Your task to perform on an android device: Share the weather live & forecast for Shimla with dbwscratch.test.id9@gmail.com
Image 0: 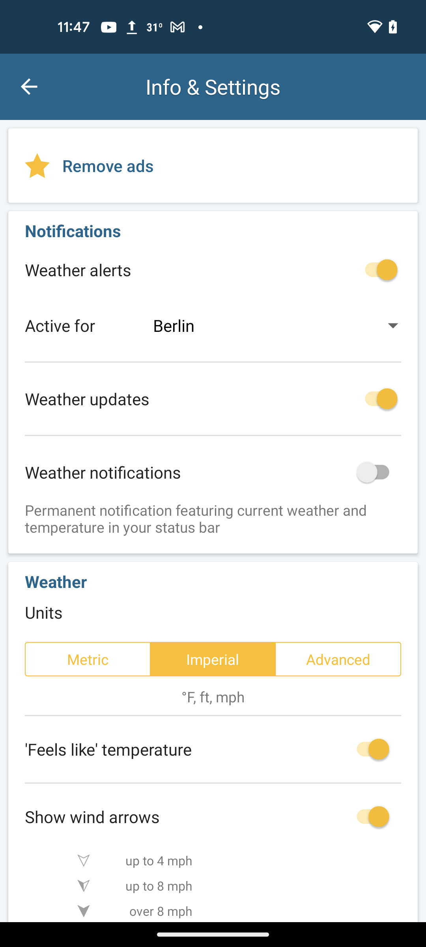
open  weather live & forecast app
Step 0: open app "Weather"
Image 1: 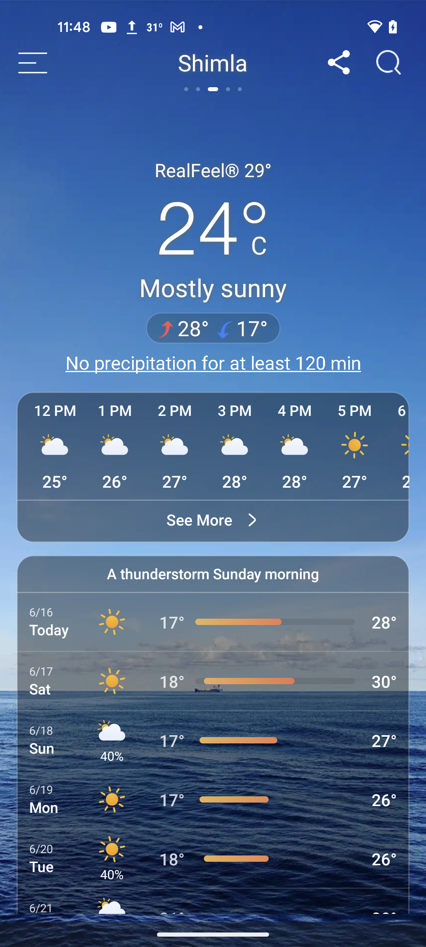
Click on the share icon at the top of the screen 
Step 1: click (339, 62)
Image 2: 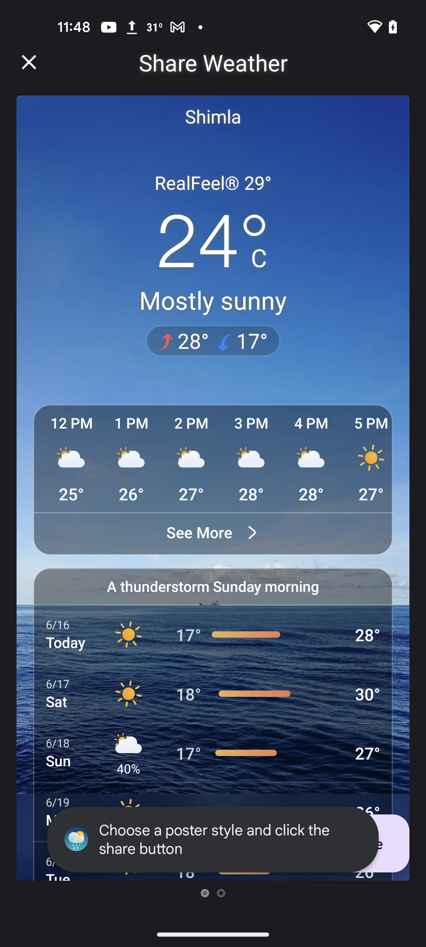
Click on the share icon at the bottom right corner of the screen 
Step 2: wait
Image 3: 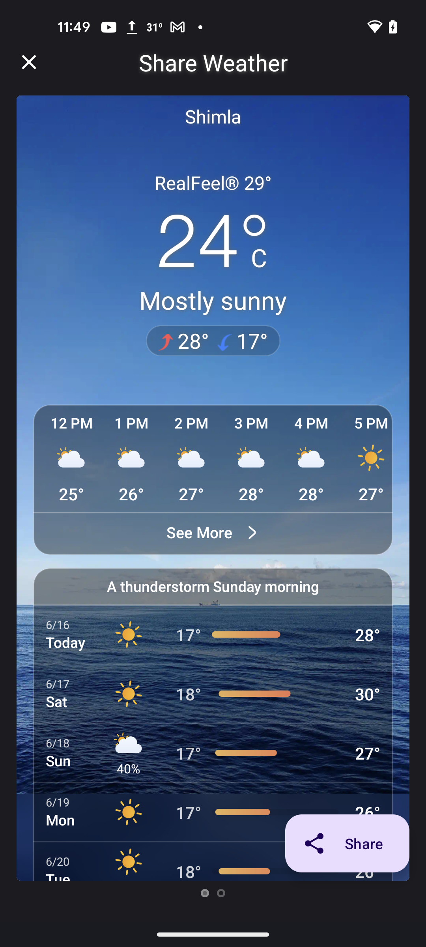
Click on the share icon at the bottom right corner of the screen 
Step 3: click (347, 843)
Image 4: 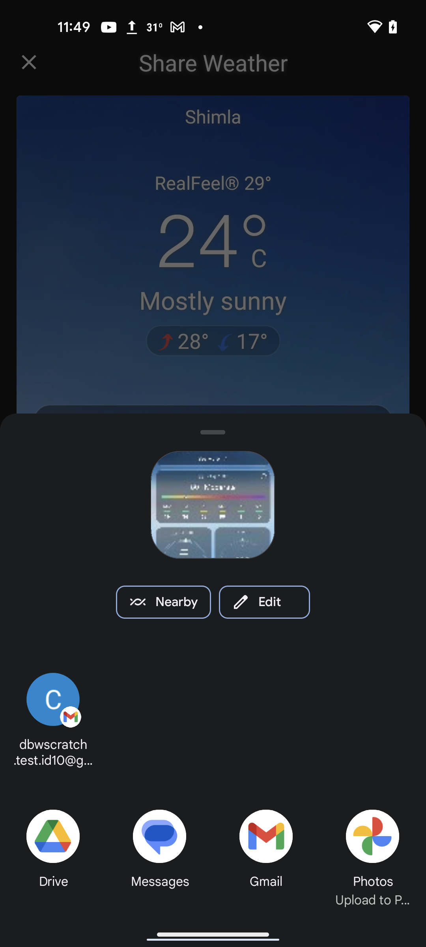
Go to the Gmail option 
Step 4: click (266, 852)
Image 5: 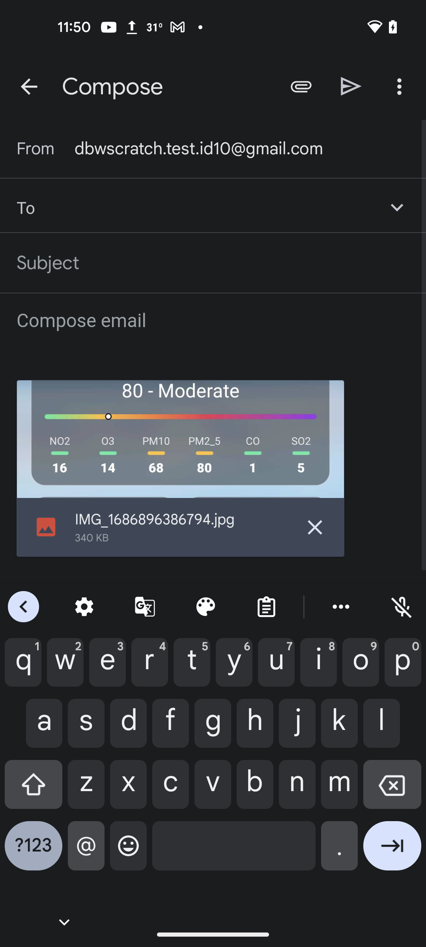
Enter the email id dbwscratch.test.id9@gmail.com
Step 5: click (212, 207)
Image 6: 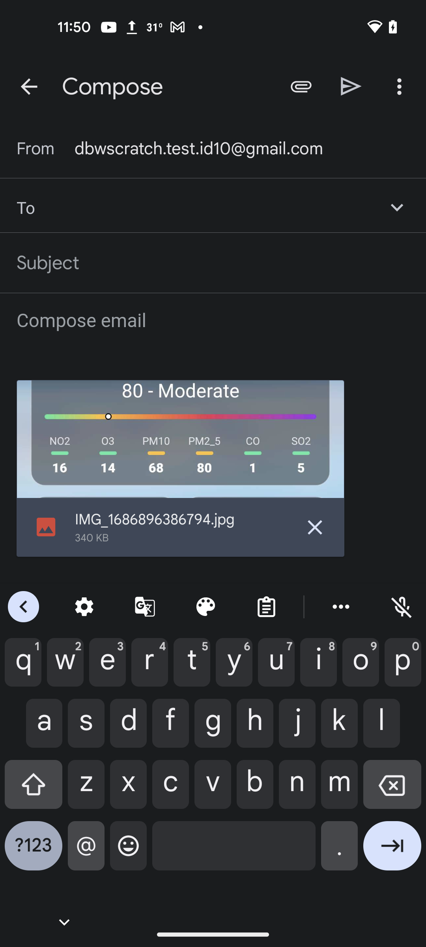
Enter the email id dbwscratch.test.id9@gmail.com
Step 6: type "dbwscratch.test.id9@gmail.com"
Image 7: 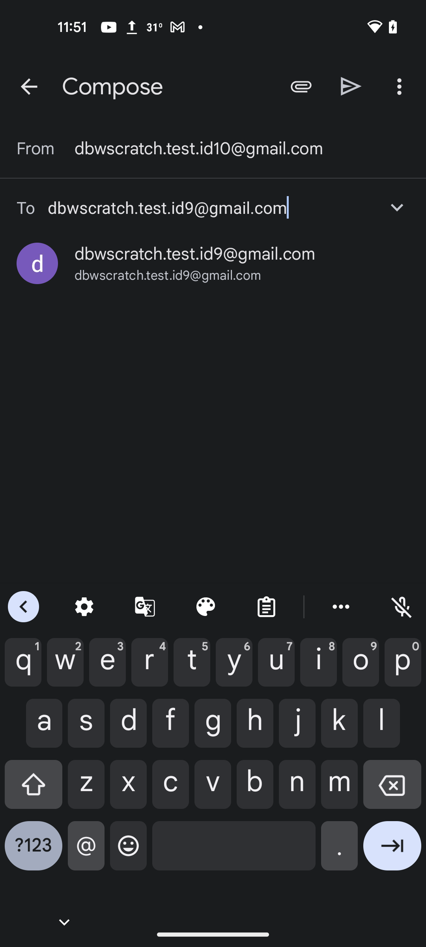
Click on the Enter icon at the bottom right corner of the screen 
Step 7: click (392, 852)